Your task to perform on an android device: I'm looking for the blue formal coat and want to view more details of the product.
Image 0: 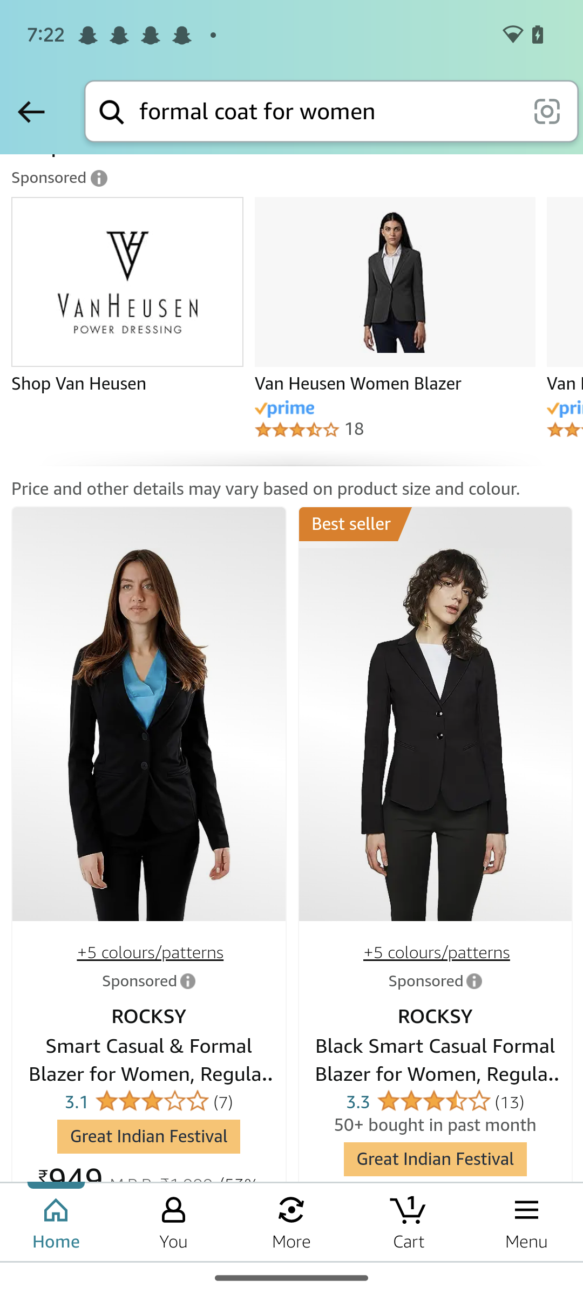
Swipe up to view the blue formal coat
Step 0: scroll down
Image 1: 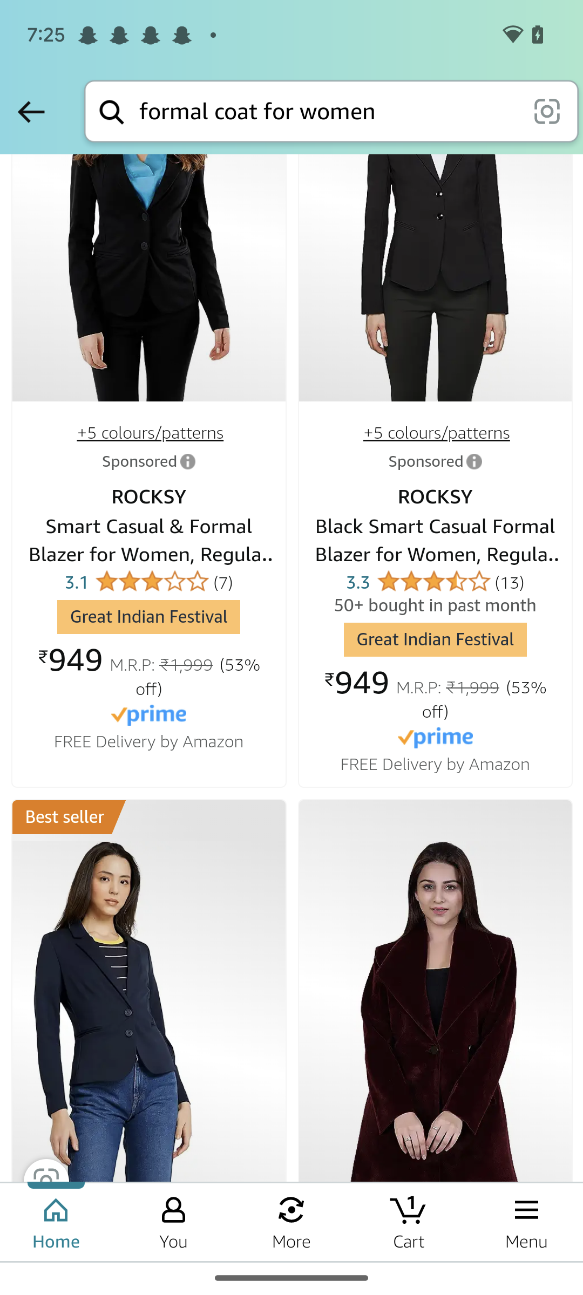
Click on the third result
Step 1: click (148, 1012)
Image 2: 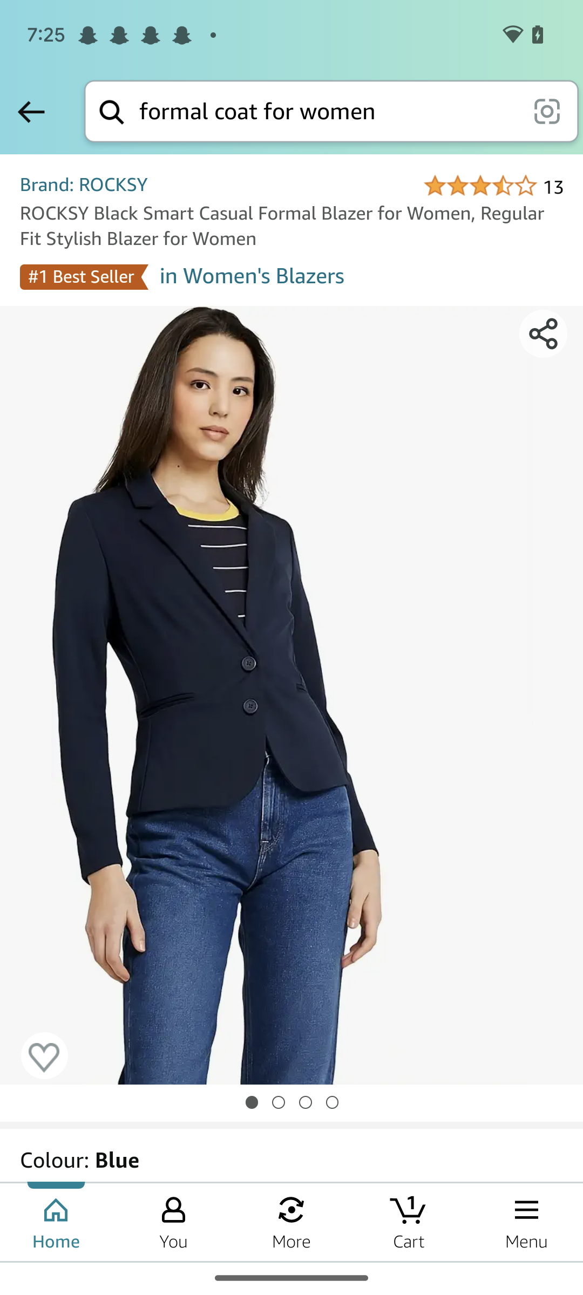
Swipe up to view details section
Step 2: scroll down
Image 3: 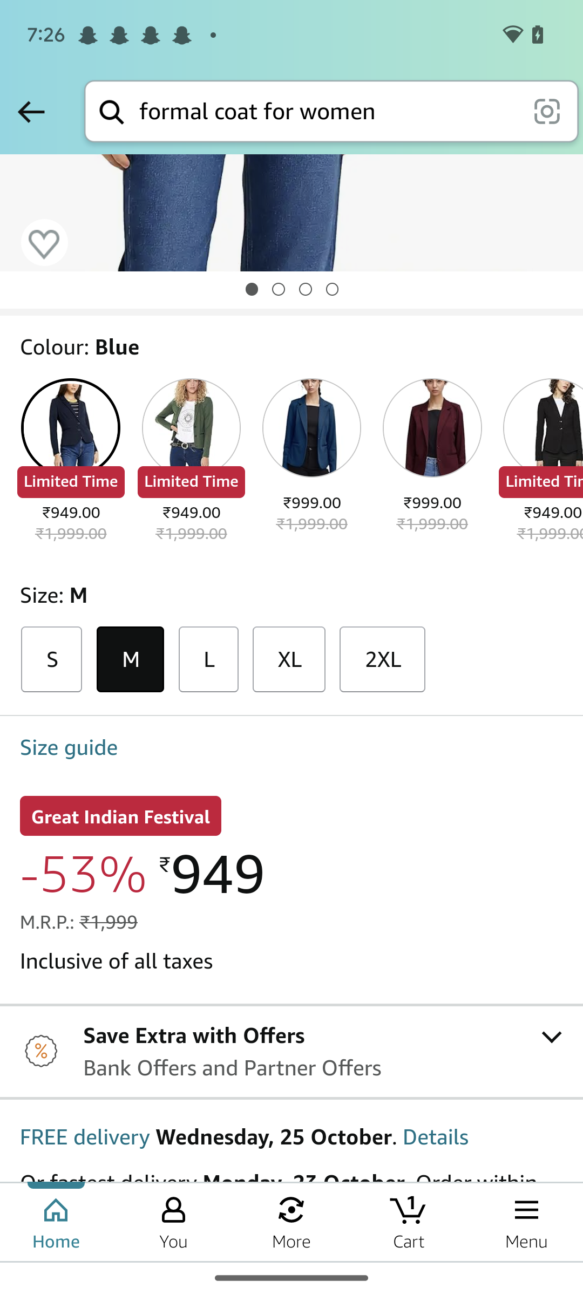
Swipe up to view details section
Step 3: scroll down
Image 4: 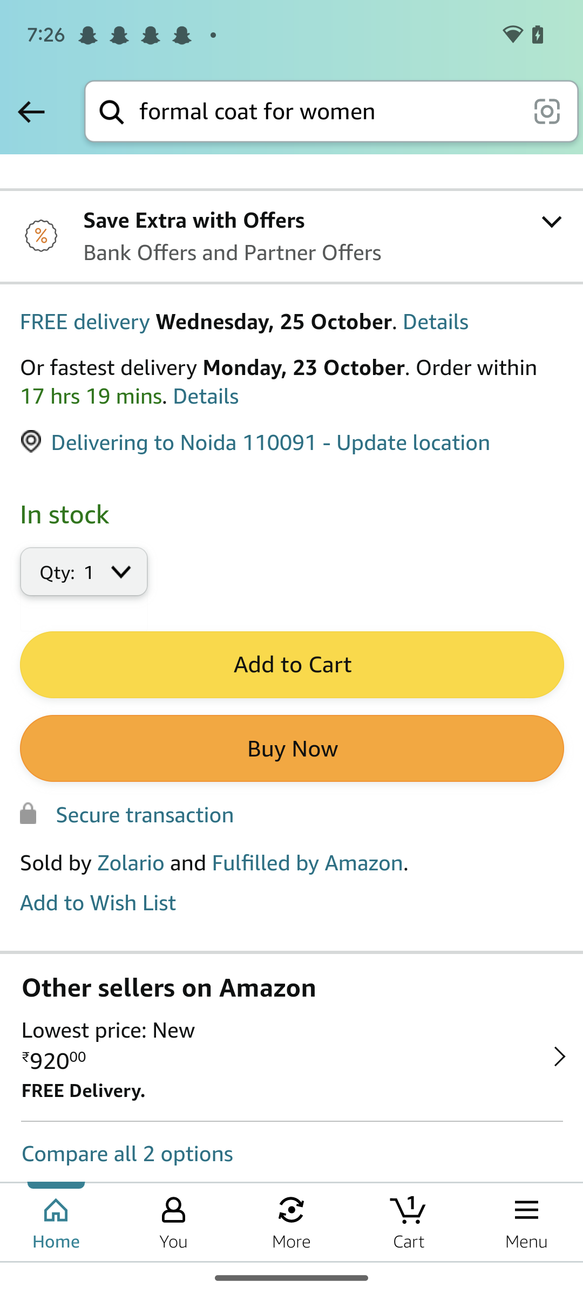
Swipe up to view details section
Step 4: scroll down
Image 5: 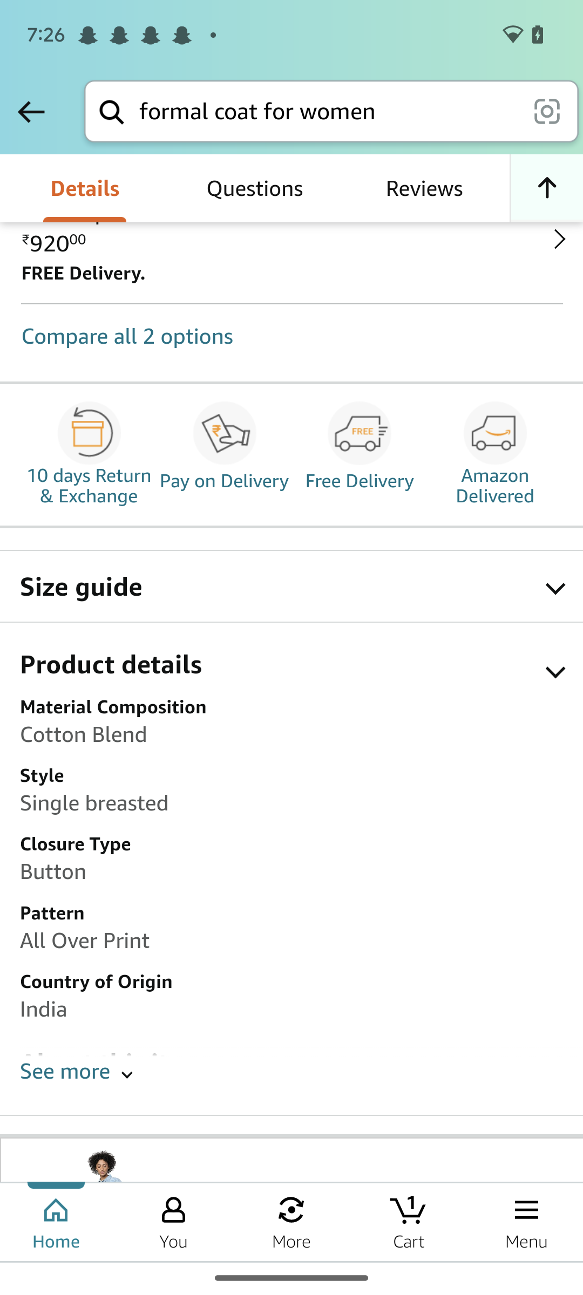
Click on the drop down icon next to the product details
Step 5: click (302, 670)
Image 6: 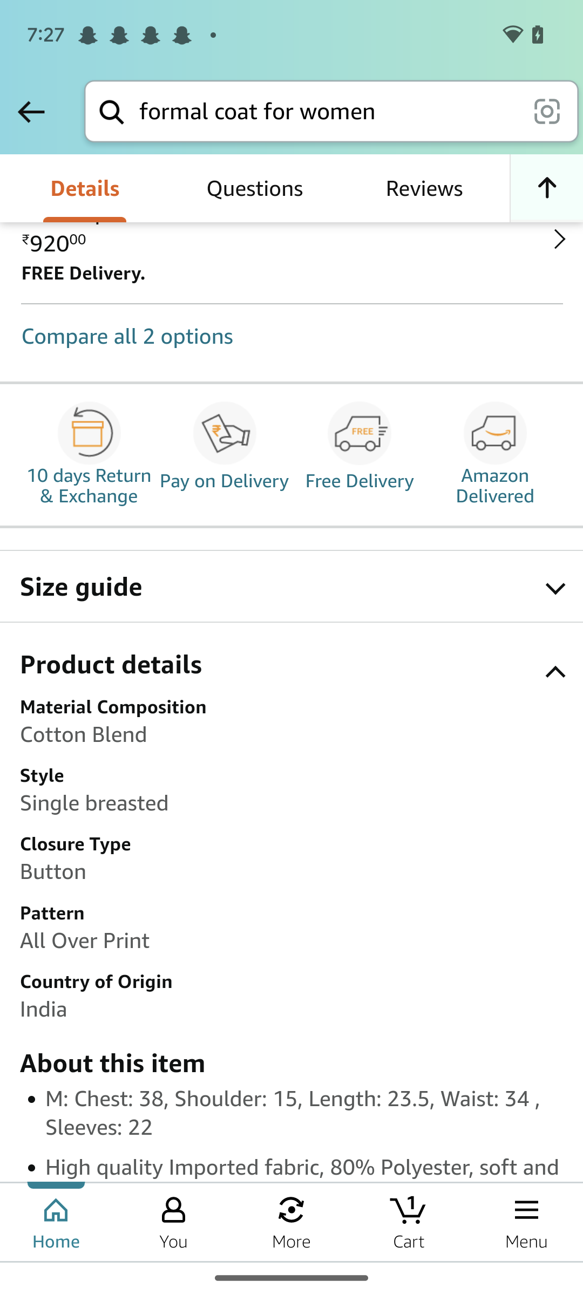
Swipe up the screen
Step 6: scroll down